Your task to perform on an android device: After making the contact form, I want to check and fill out this form, so open the contact form in the FormsApp.
Image 0: 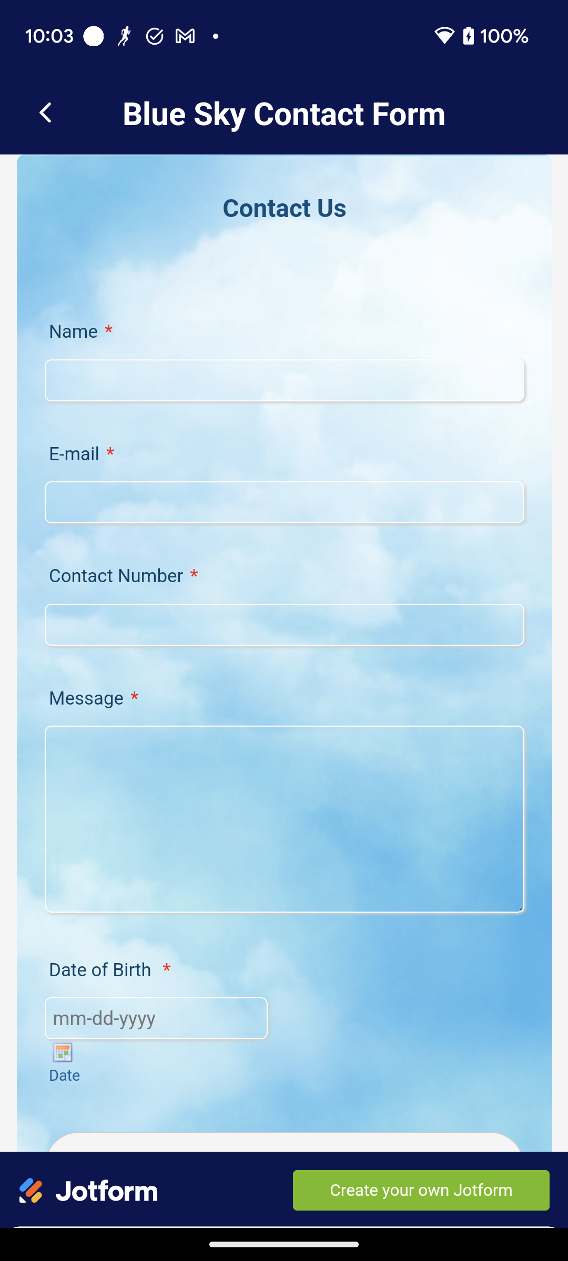
Open the FormsApp.
Step 0: open app "FormsApp"
Image 1: 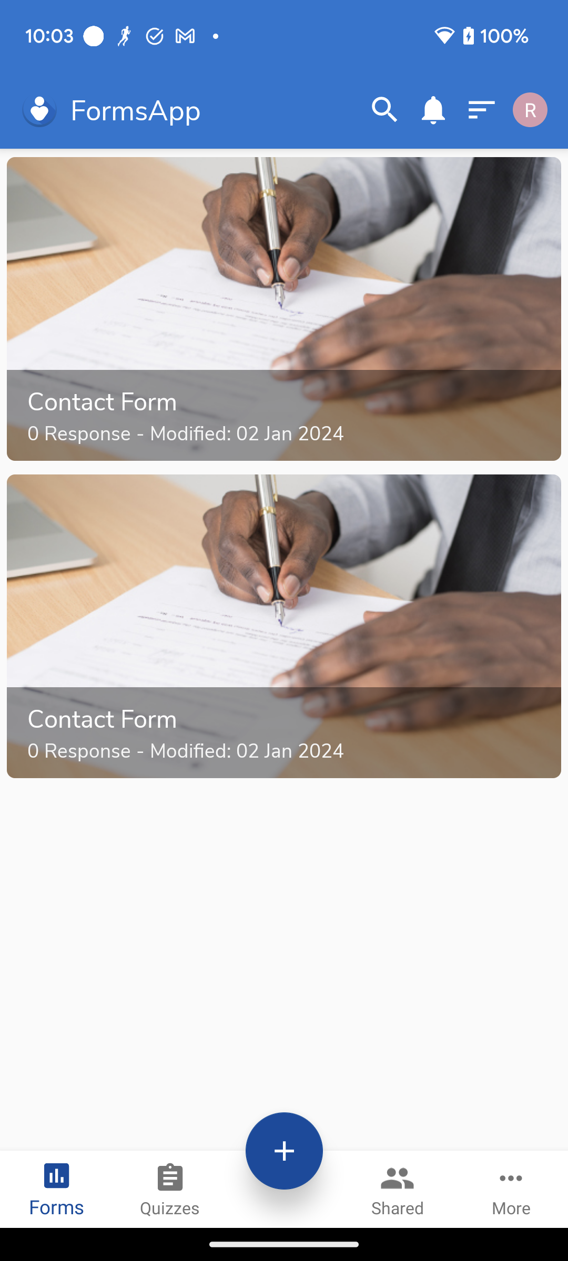
Click on the first Contact Form to view the open form option.
Step 1: click (284, 309)
Image 2: 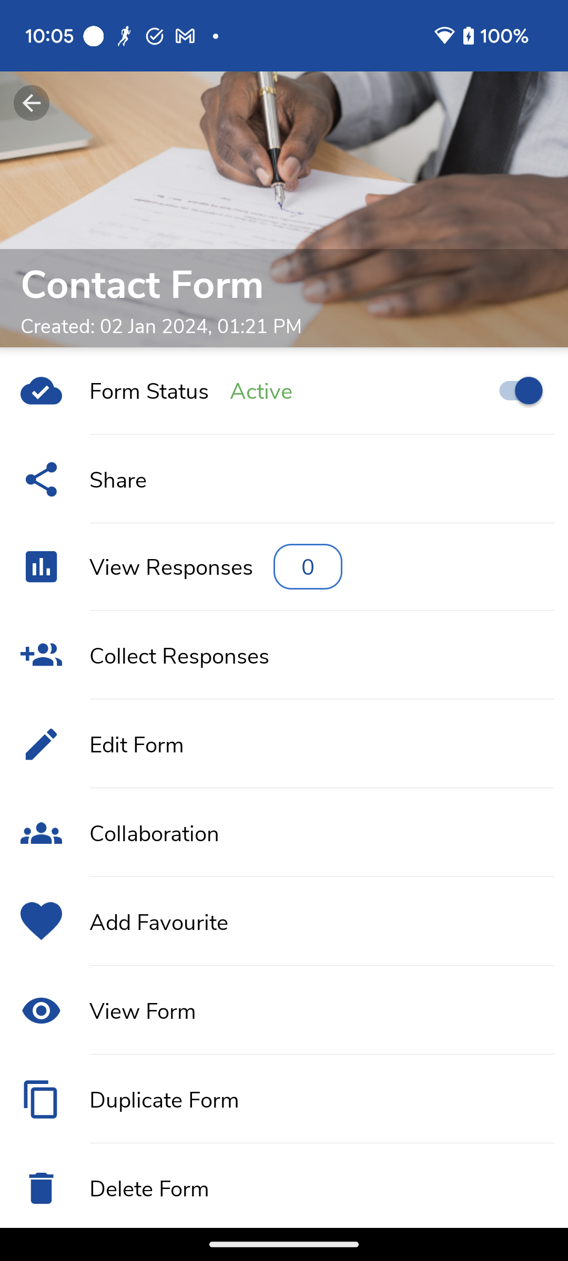
Click on the View Form option to open the form.
Step 2: click (143, 1010)
Image 3: 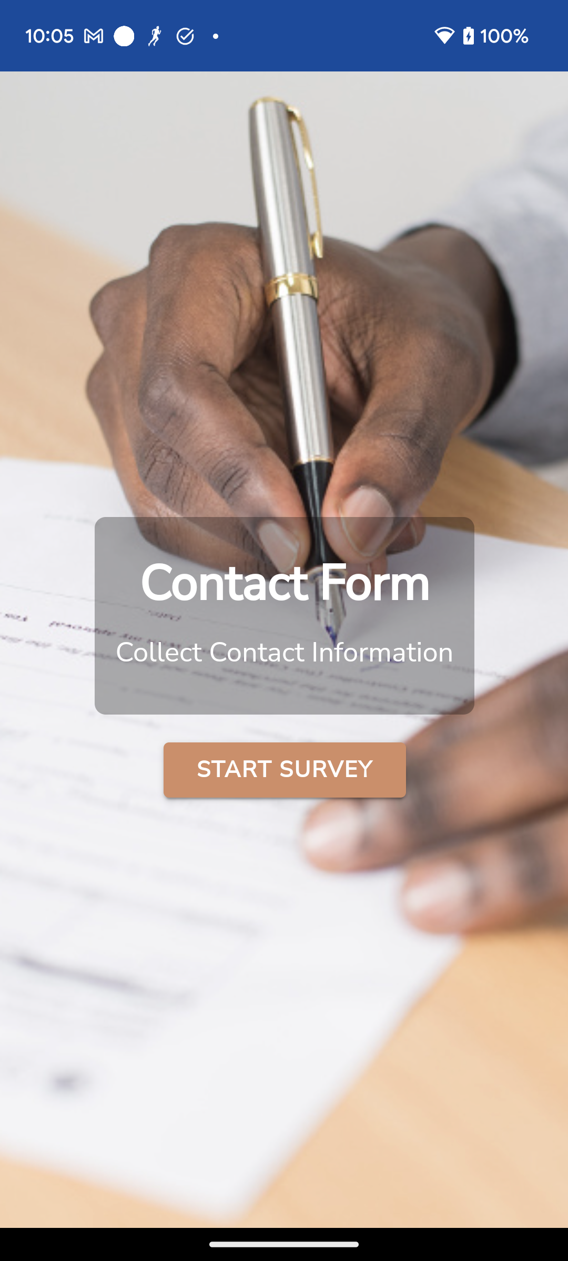
Click on the Start Survey option to open this form.
Step 3: click (285, 770)